Your task to perform on an android device: I want to record my speech on my work on Data Analytics in my office.
Image 0: 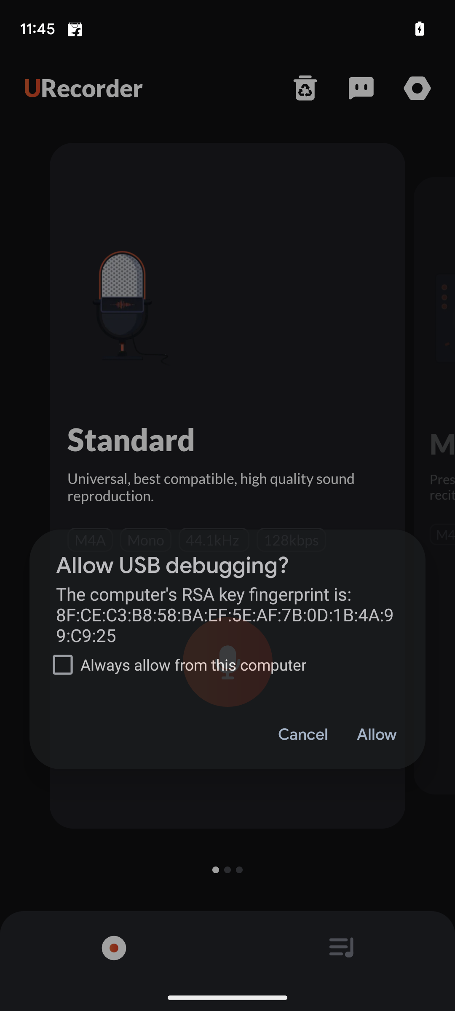
Step 0: wait
Image 2: 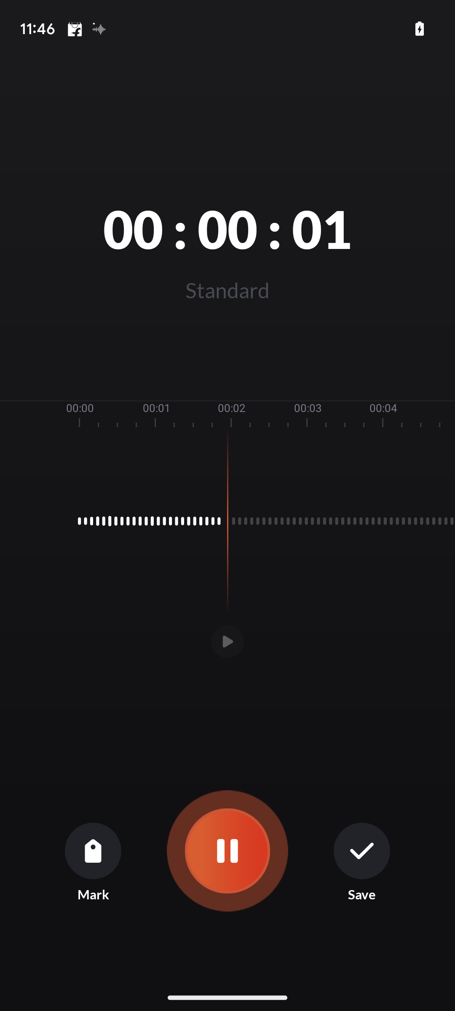
Click on the save button on the bottom of the screen.
Step 2: click (362, 851)